Your task to perform on an android device: Add the sausage box meal and fish finger box from Albany Fish Bar to your cart using the Deliveroo app so you won't forget to buy them.
Image 1: 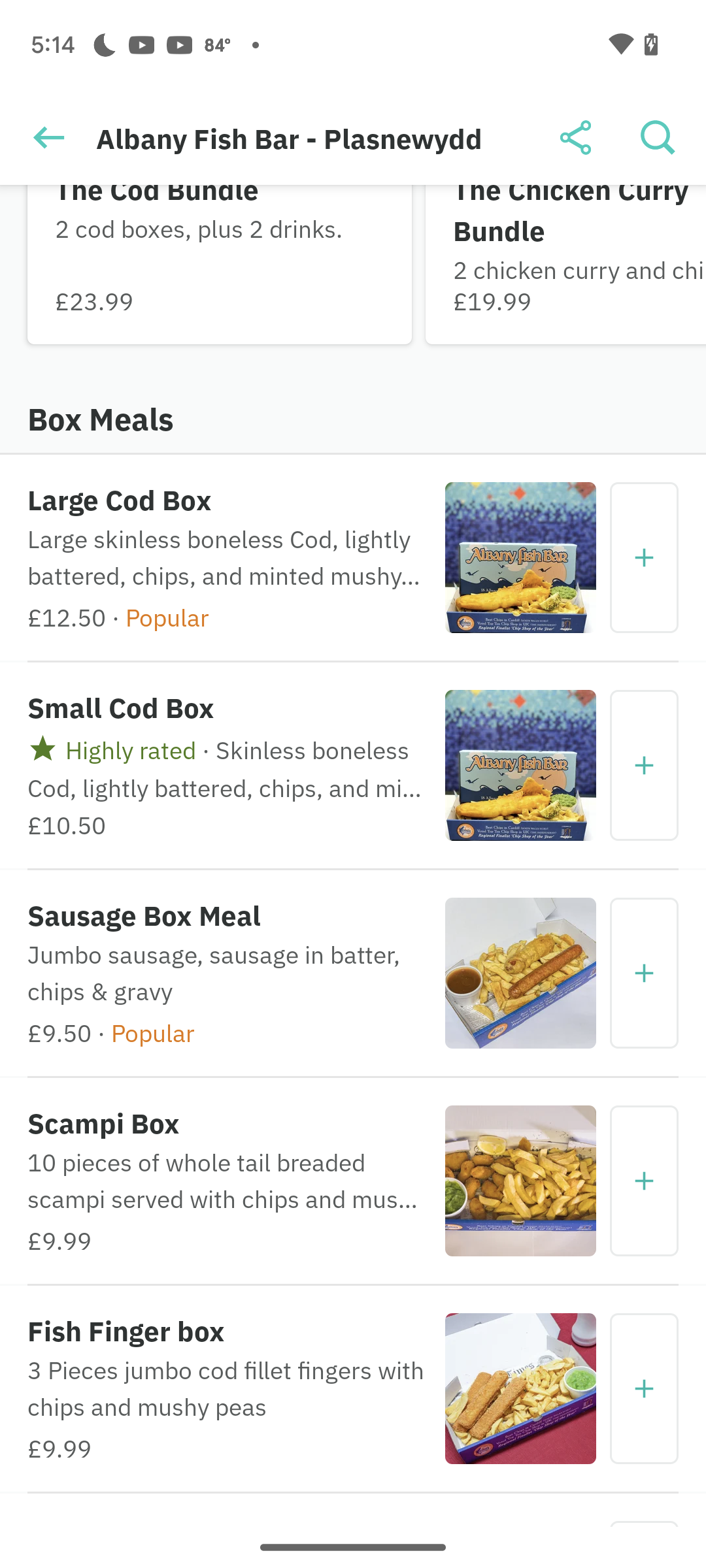
Click on plus icon of sausage box meal 
Step 1: click (644, 973)
Image 2: 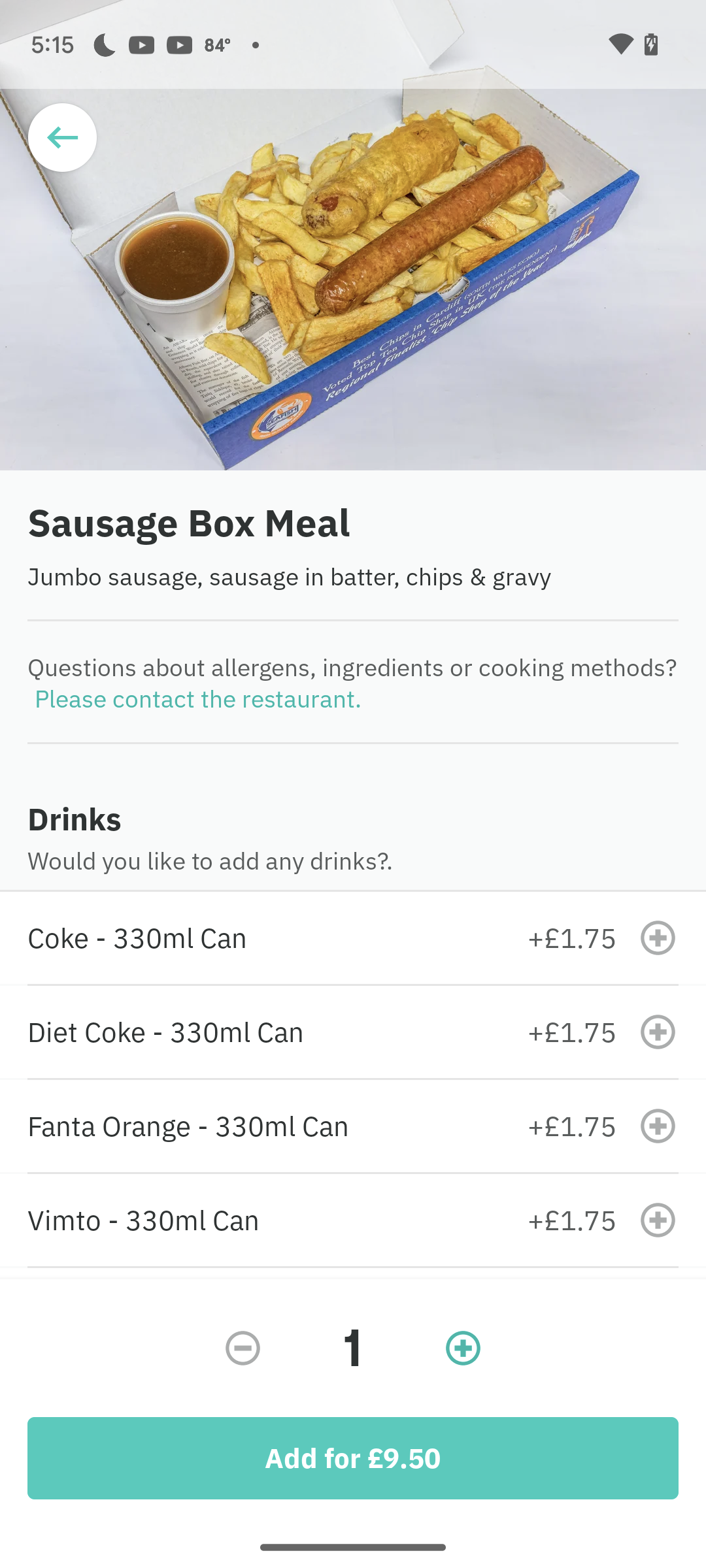
Click on Add button
Step 2: click (352, 1458)
Image 3: 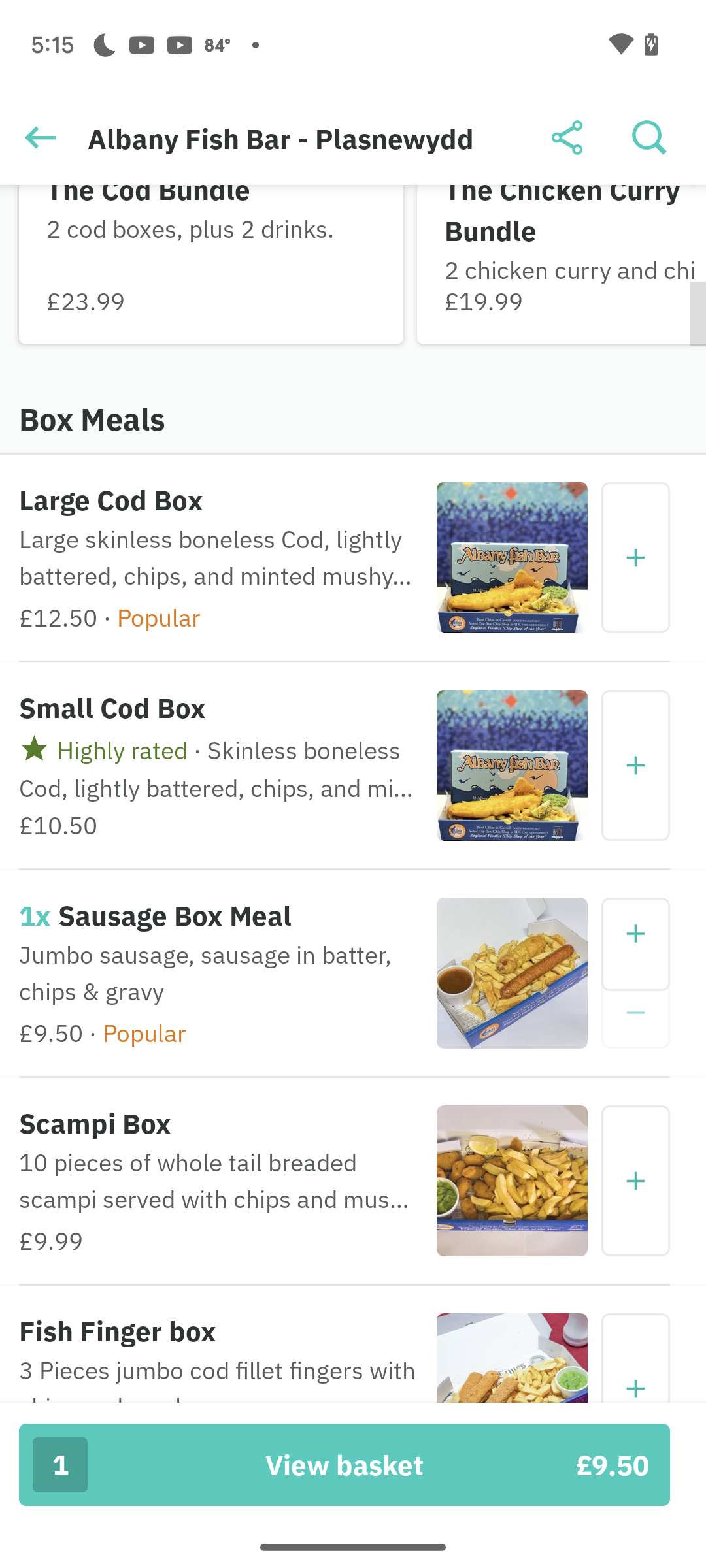
Click on plus icon of Fish Finger Box 
Step 3: click (630, 1388)
Image 4: 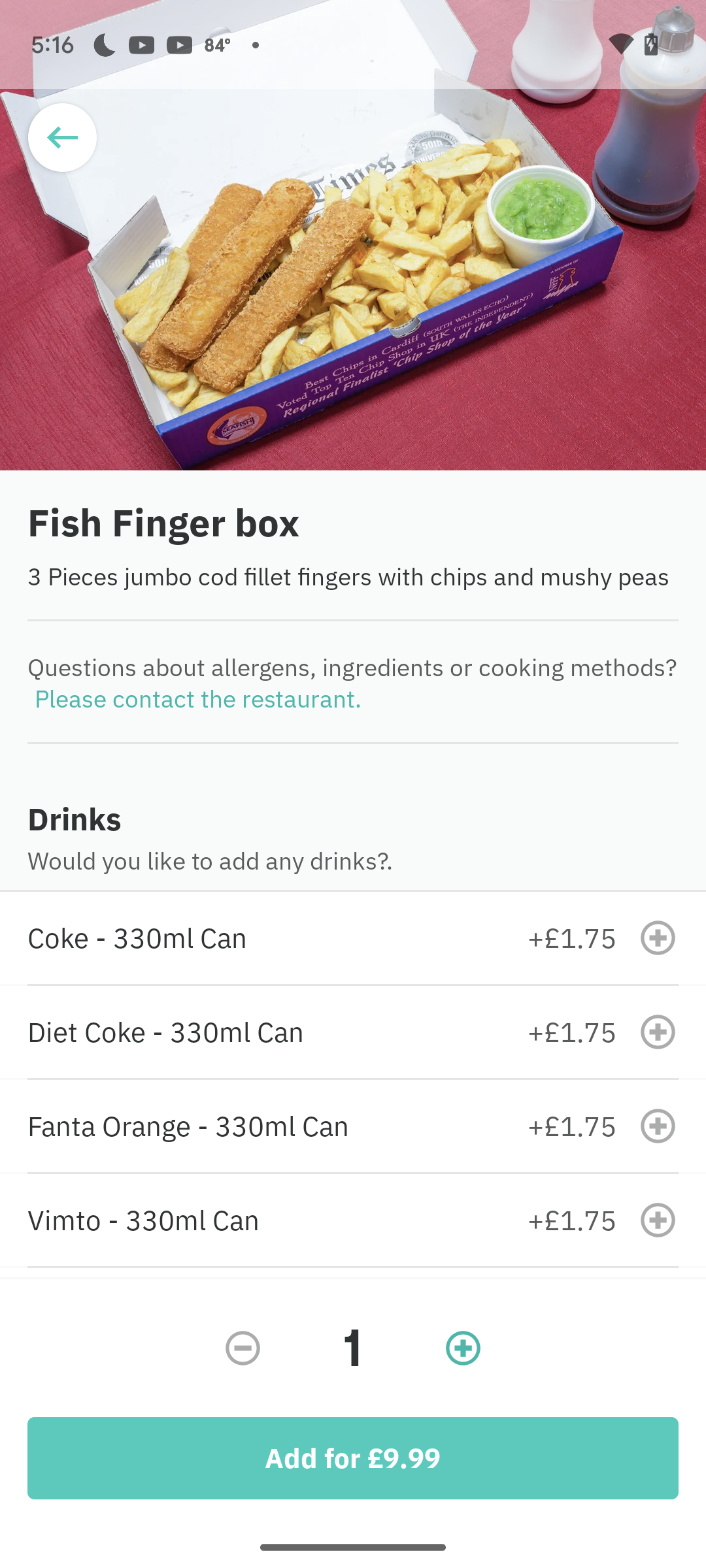
Click on Add button
Step 4: click (352, 1458)